Your task to perform on an android device: I will set up my account in Google Fit to track my progress.
Image 0: 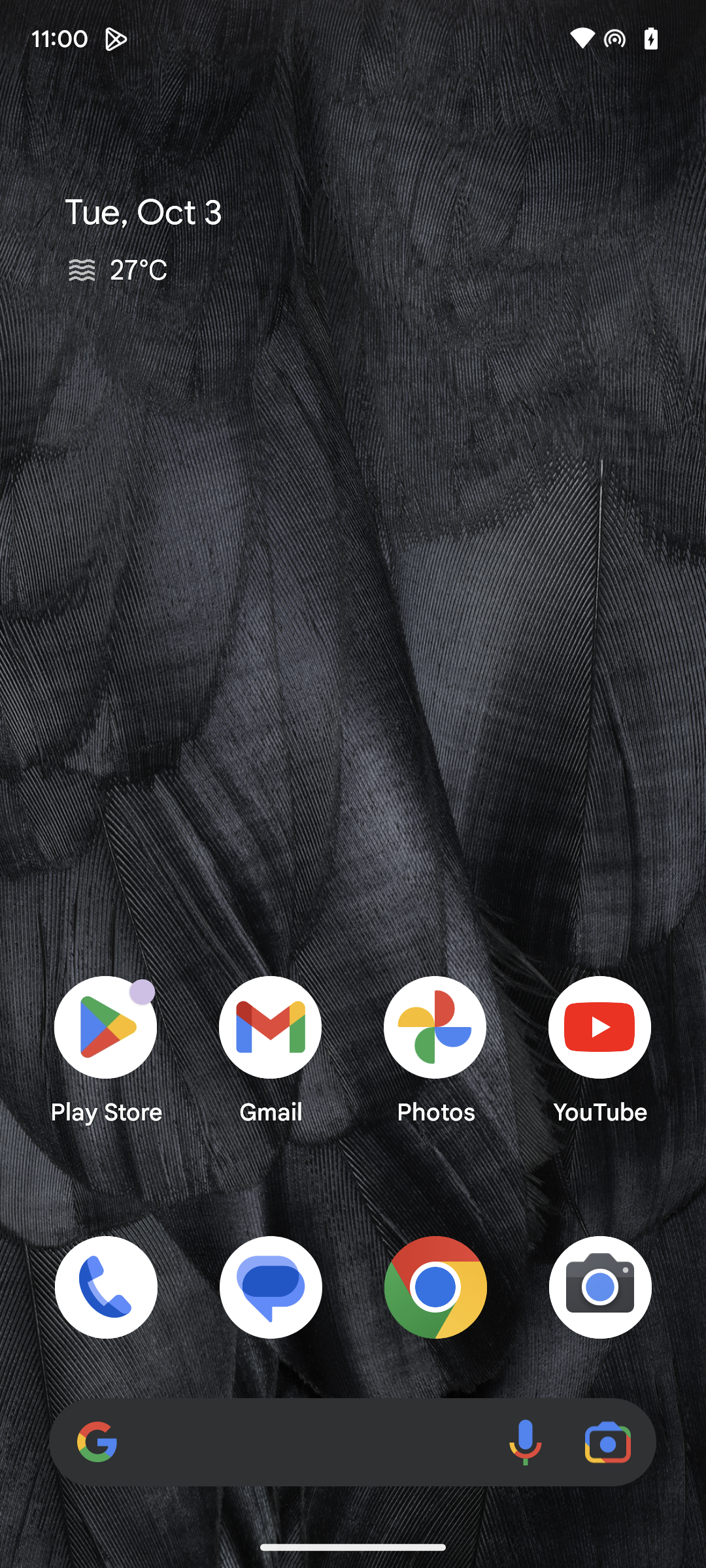
Open Google fit.
Step 0: open app "Fit"
Image 1: 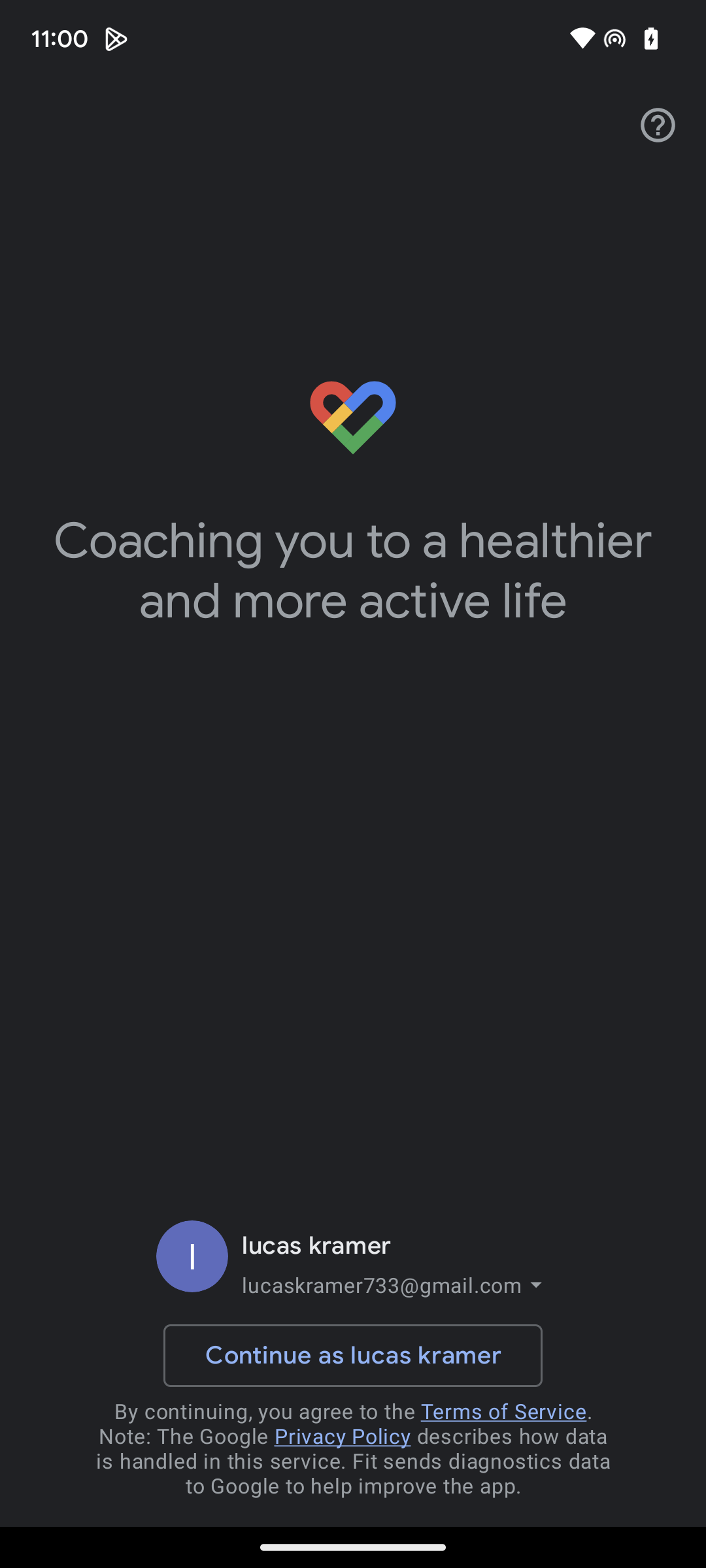
Click on Continue as lucas kramer.
Step 1: click (352, 1355)
Image 2: 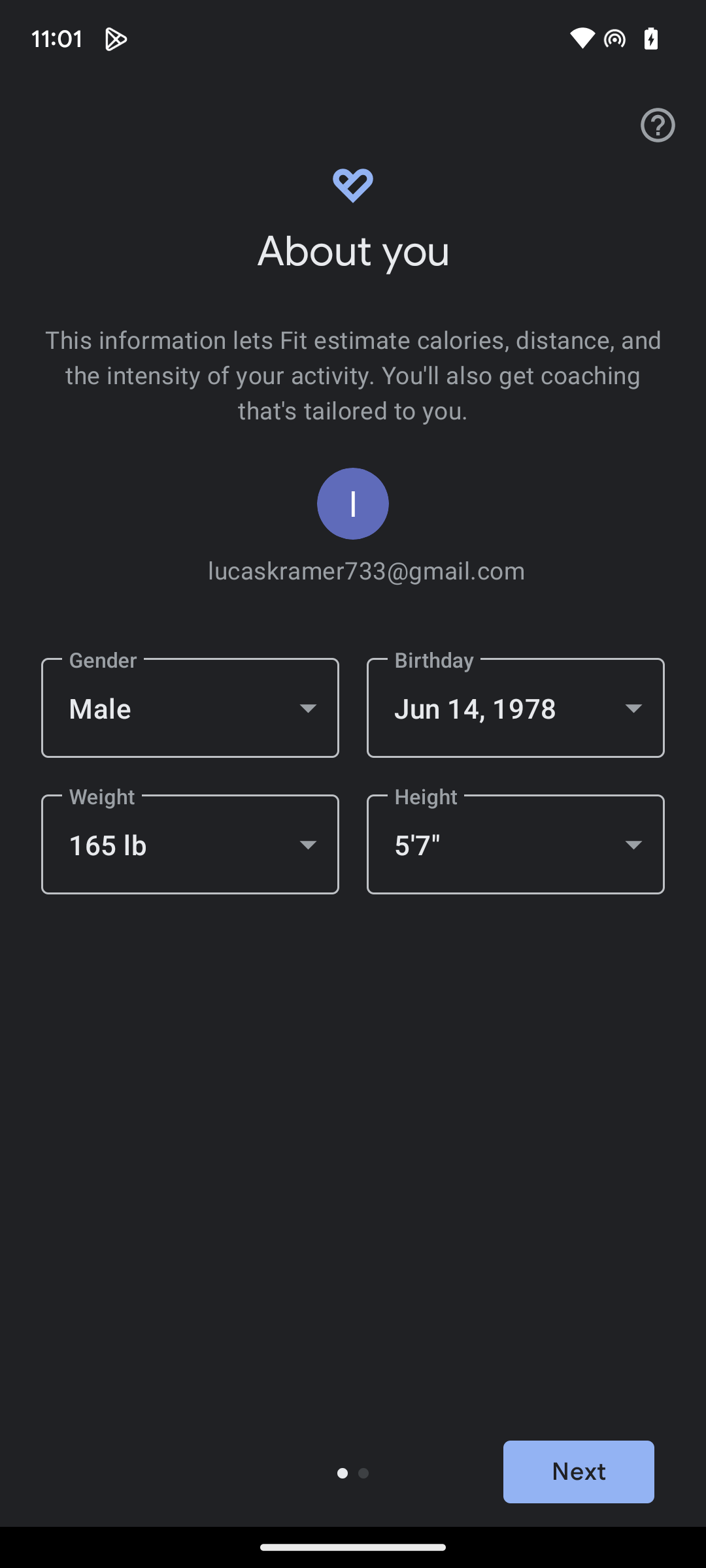
Click on Next.
Step 2: click (579, 1471)
Image 3: 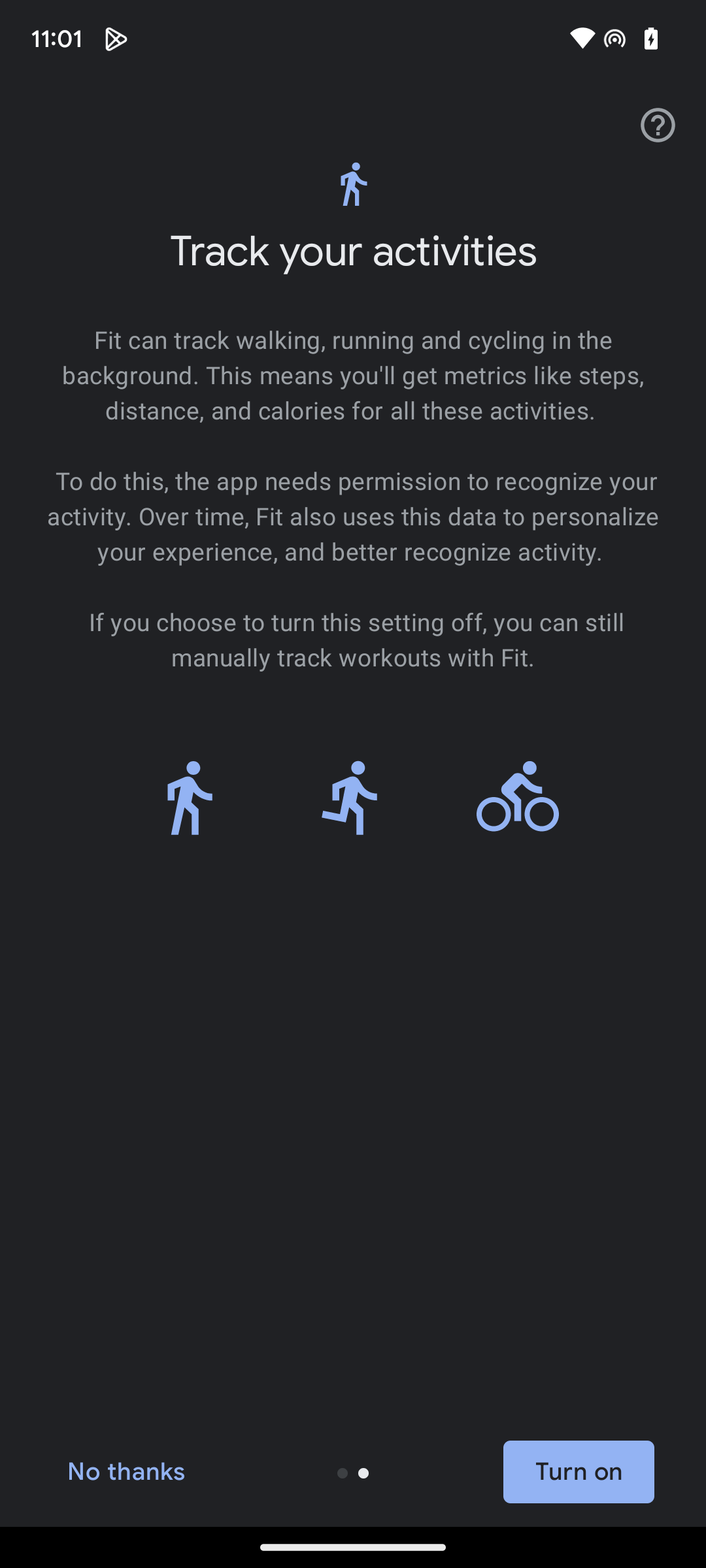
Click on Turn on.
Step 3: click (579, 1471)
Image 4: 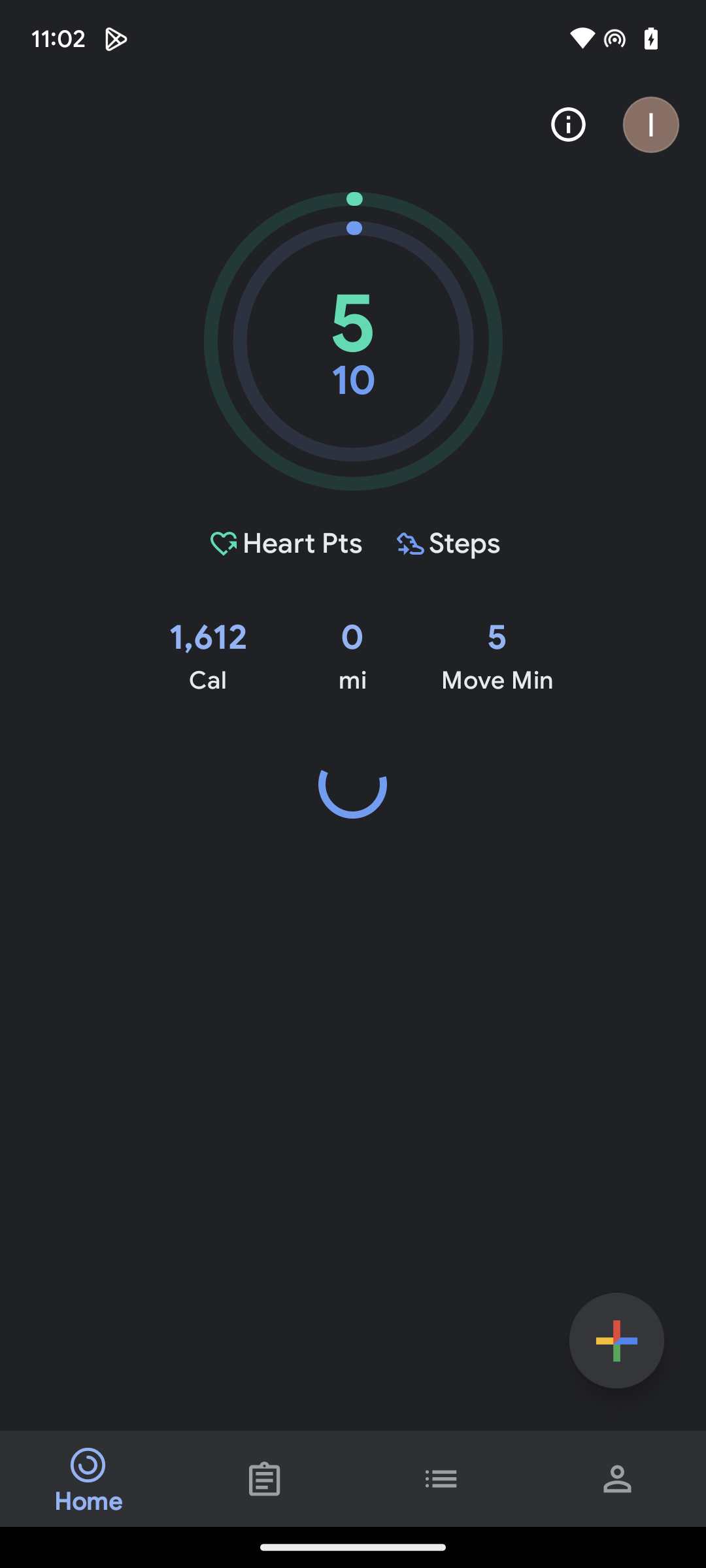
Click on the profile icon.
Step 4: click (618, 1478)